Your task to perform on an android device: Go to the layers option and turn on Traffic mode under the map details section
Image 0: 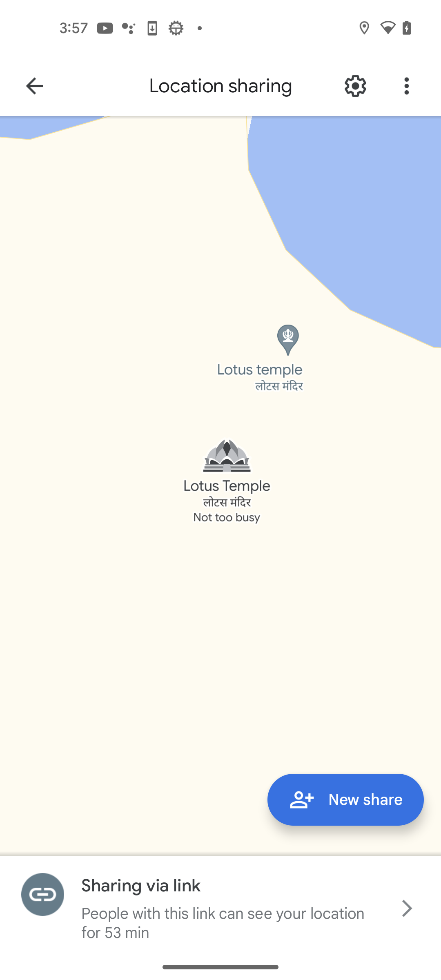
Get Back to the Map homepage
Step 0: press back button
Image 1: 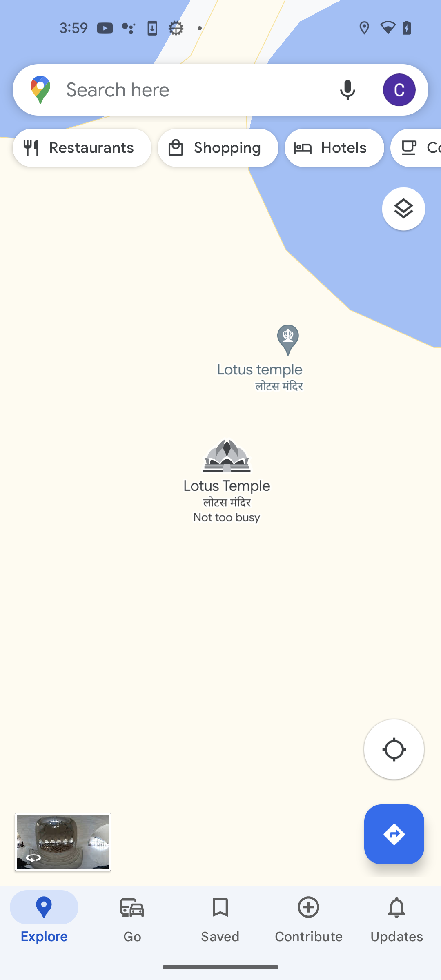
Go to the layers button
Step 1: click (410, 213)
Image 2: 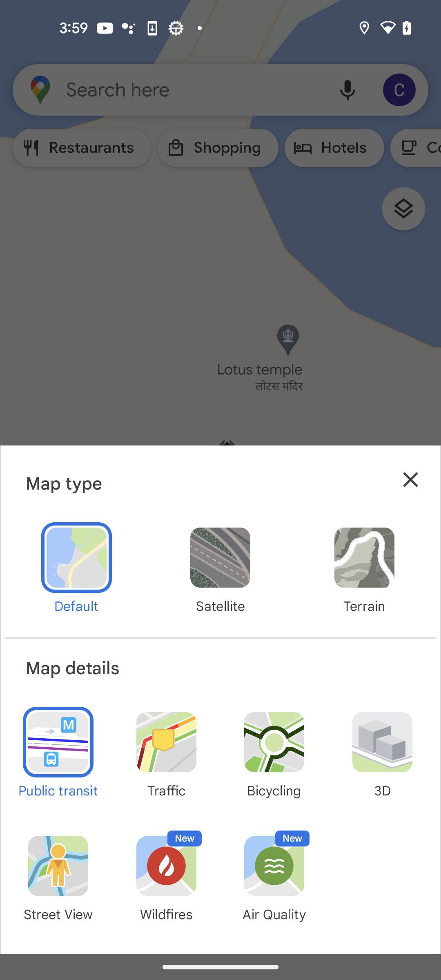
Choose the traffic mode in map details 
Step 2: click (166, 754)
Image 3: 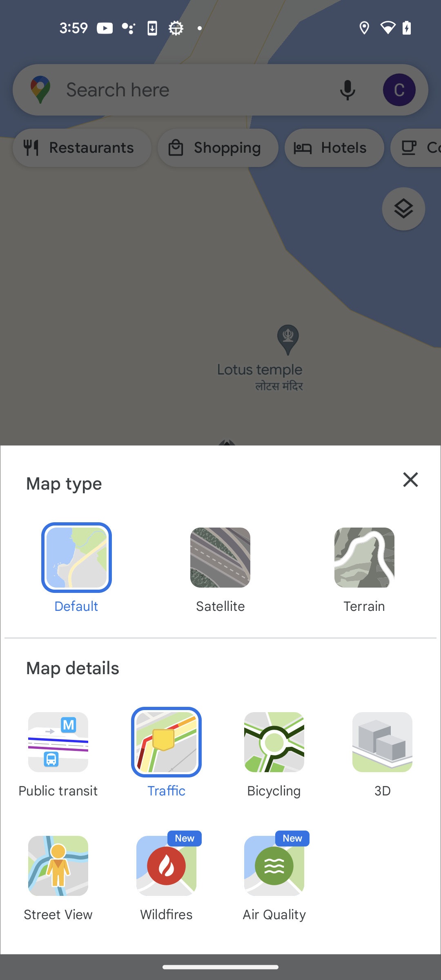
Close the drawer
Step 3: click (410, 479)